Your task to perform on an android device: In the Clock app, pause the timer because my oven has stopped working due to a power cut.
Image 0: 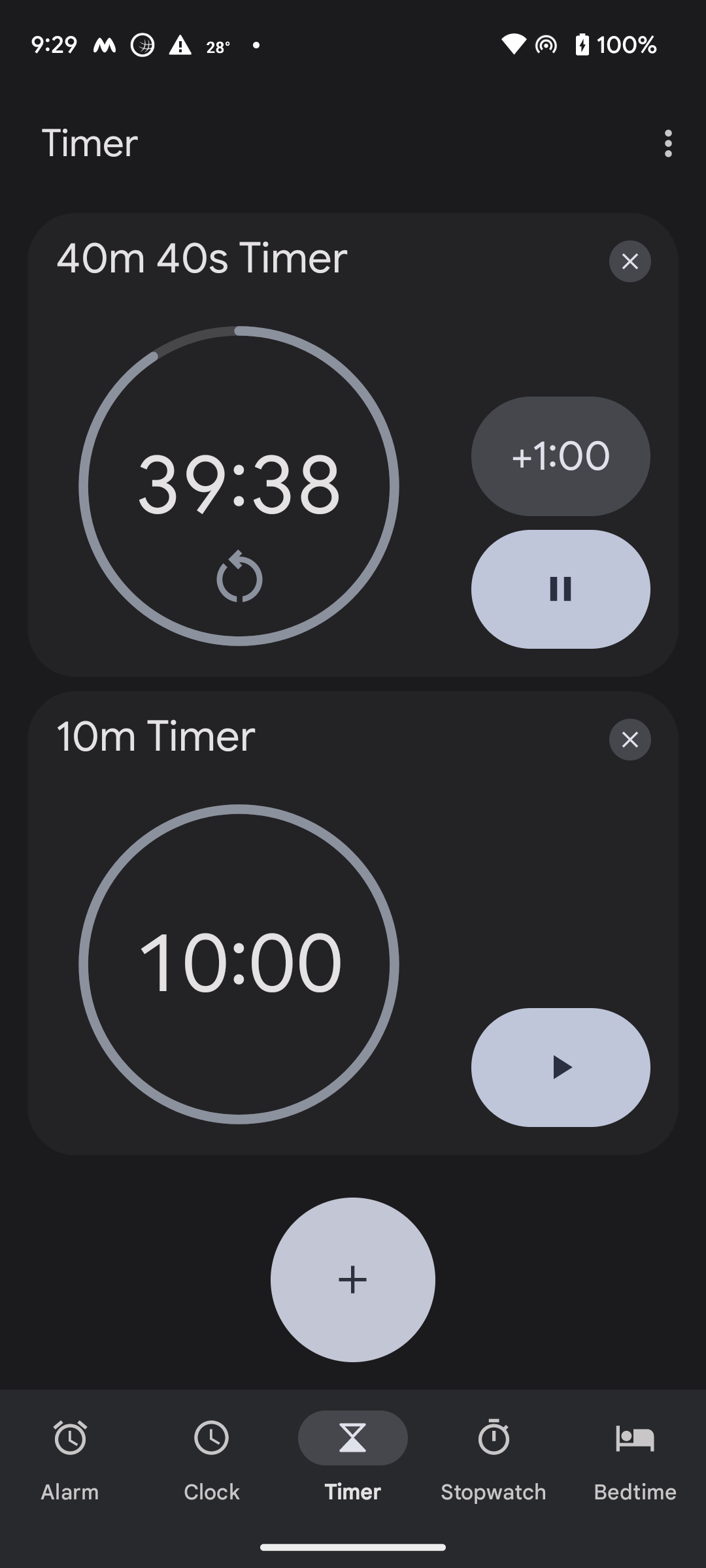
Click on the play button on the timer to pause it.
Step 0: click (560, 589)